Your task to perform on an android device: I want to change the theme so that I can read books properly.
Image 0: 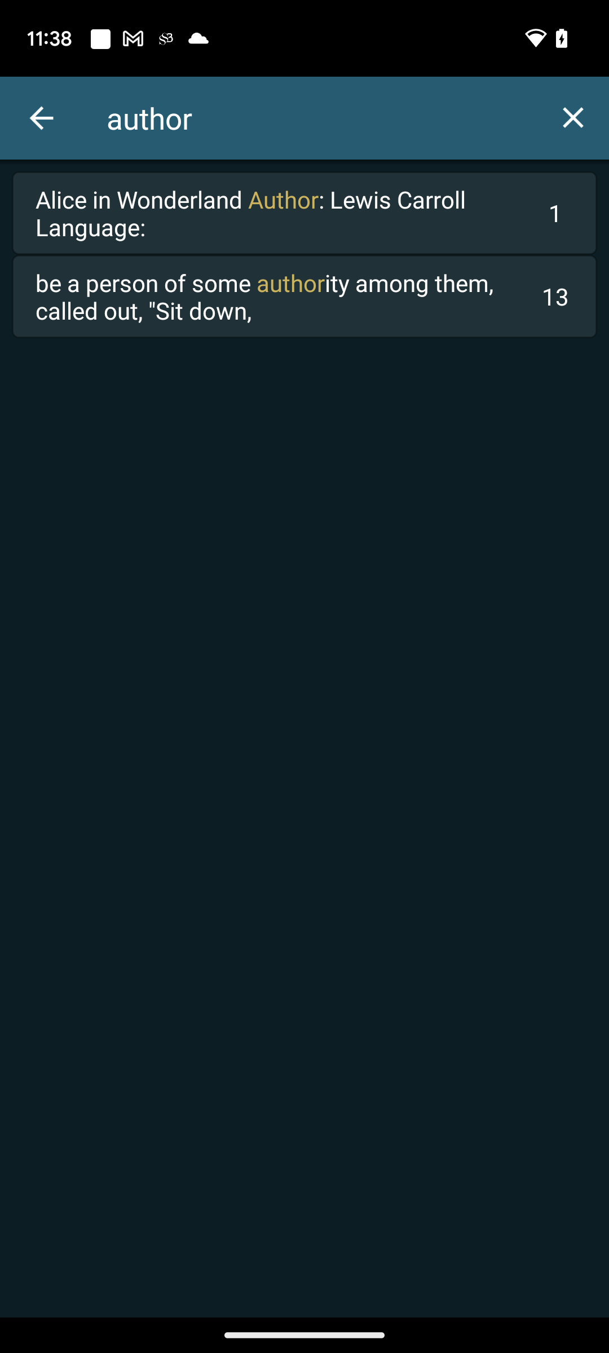
Click on the Back icon on the top left corner of the screen.
Step 0: click (41, 118)
Image 1: 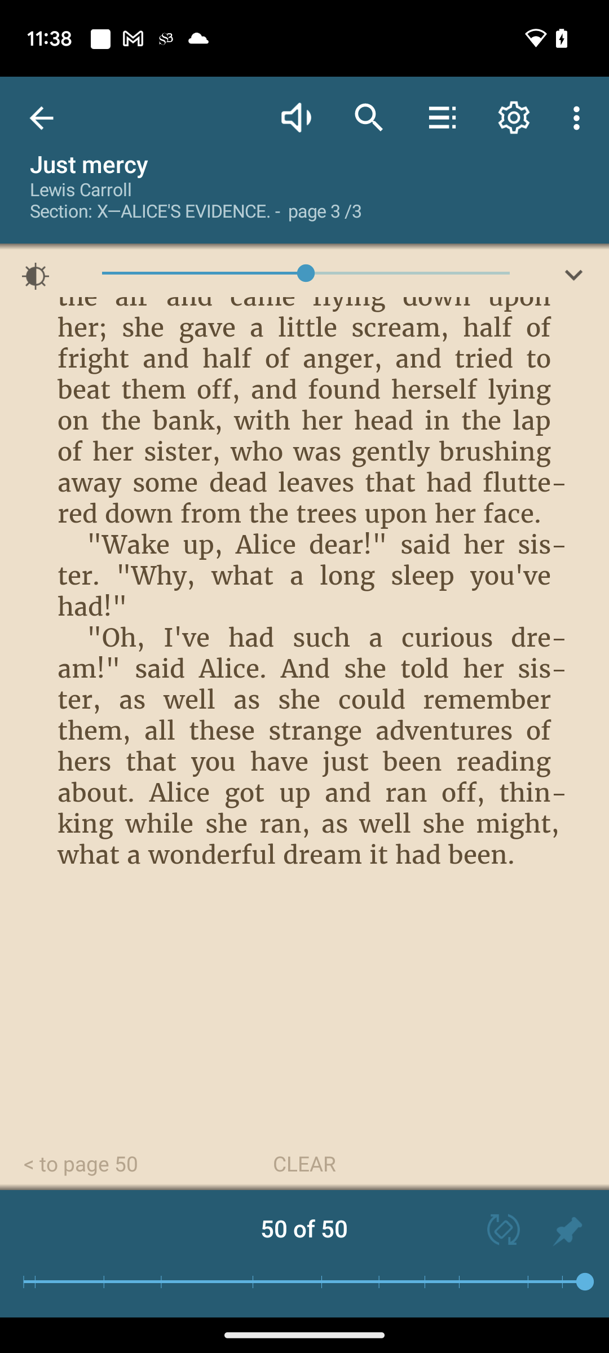
Click on the Settings icon on the top of the screen.
Step 1: click (514, 118)
Image 2: 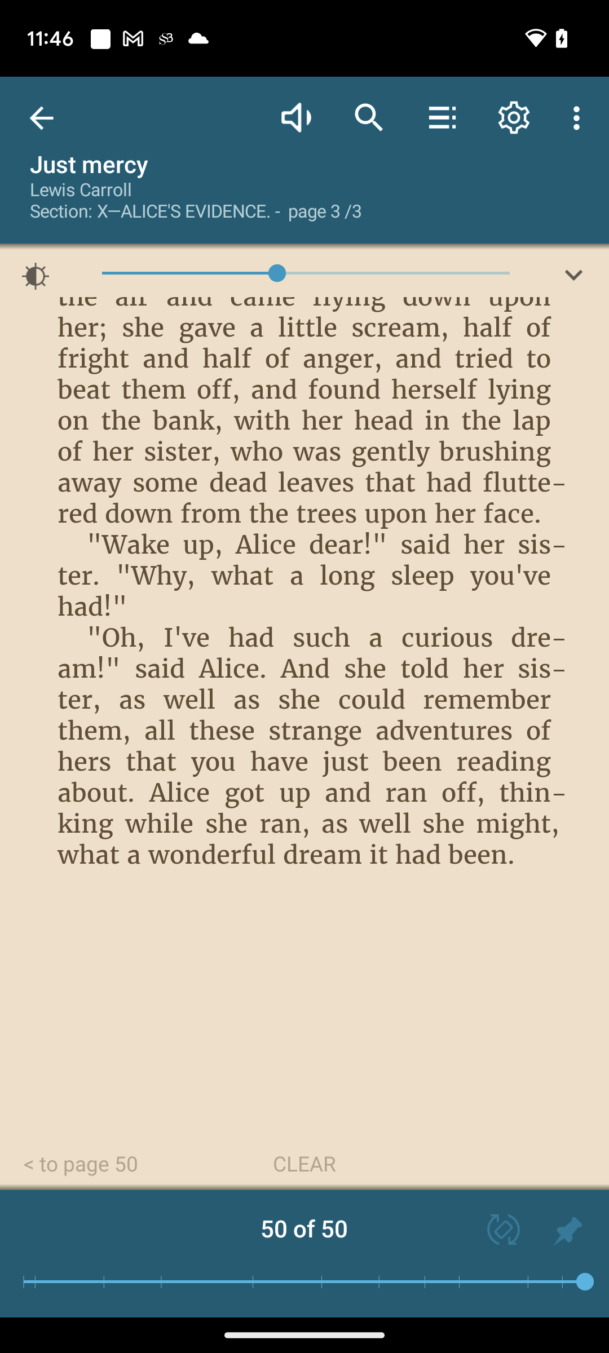
Click on the Settings icon on the top of the screen.
Step 2: click (514, 118)
Image 4: 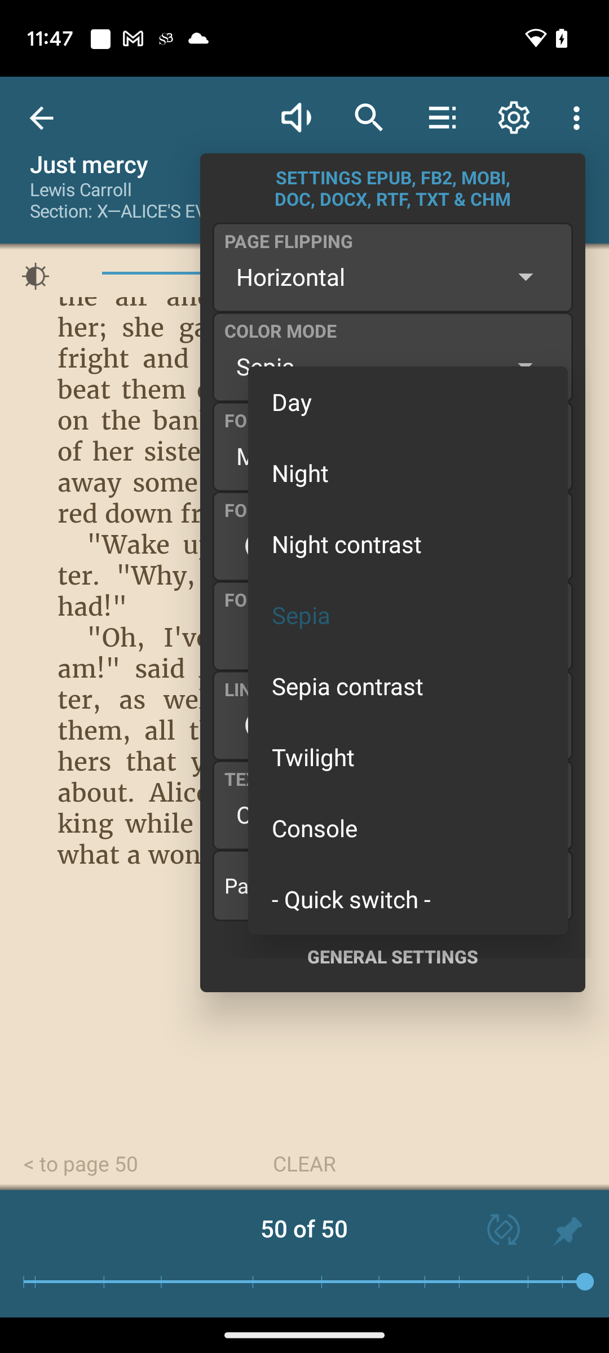
Click on Day option on the screen.
Step 4: click (407, 402)
Image 5: 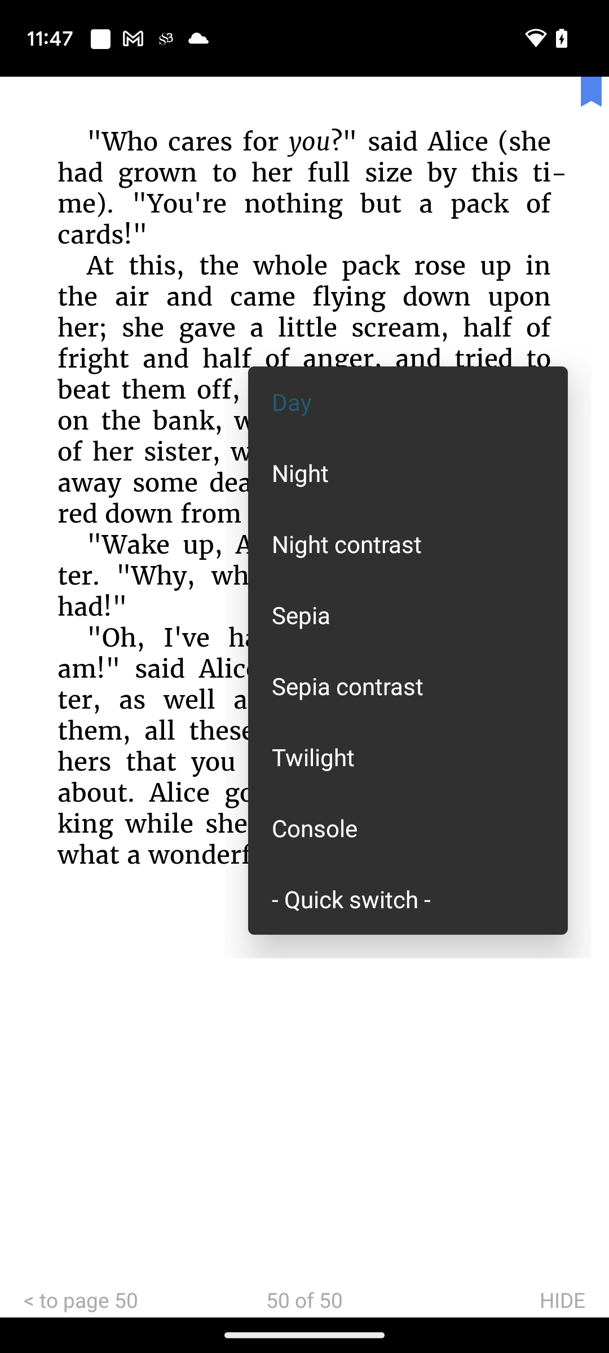
Click on the screen.
Step 5: click (478, 1087)
Image 6: 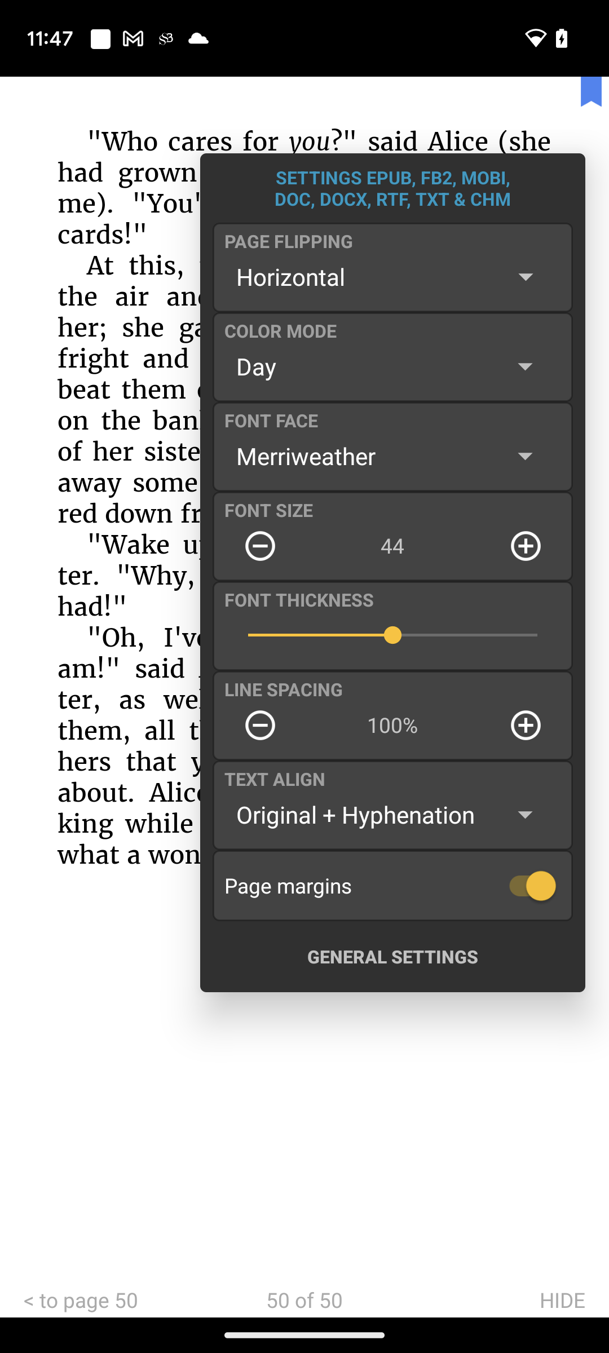
Click on the screen.
Step 6: click (449, 1045)